Your task to perform on an android device: I want to add this black dress of Mark and Spencer to my Wishlist. I will buy it later
Image 0: 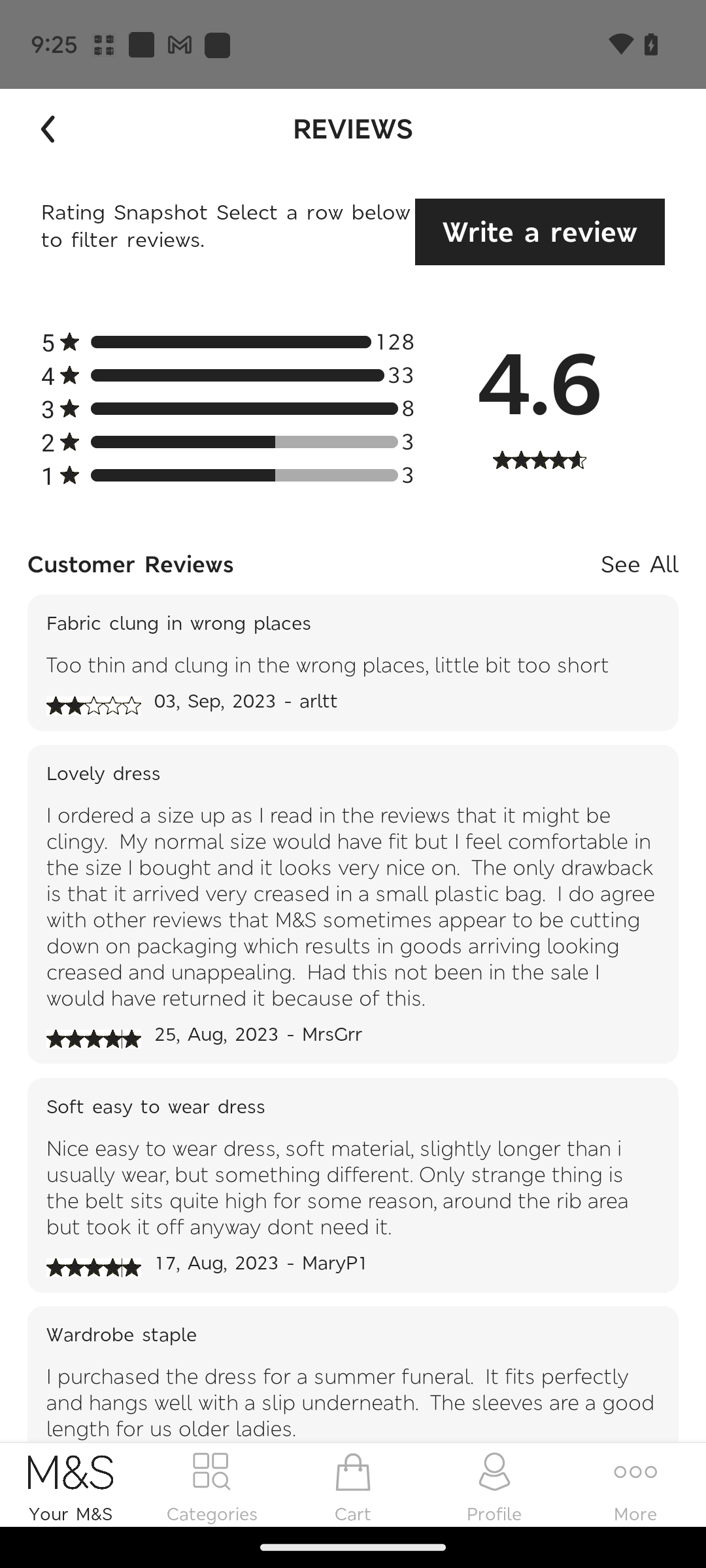
Go back to the screen
Step 0: press back button
Image 1: 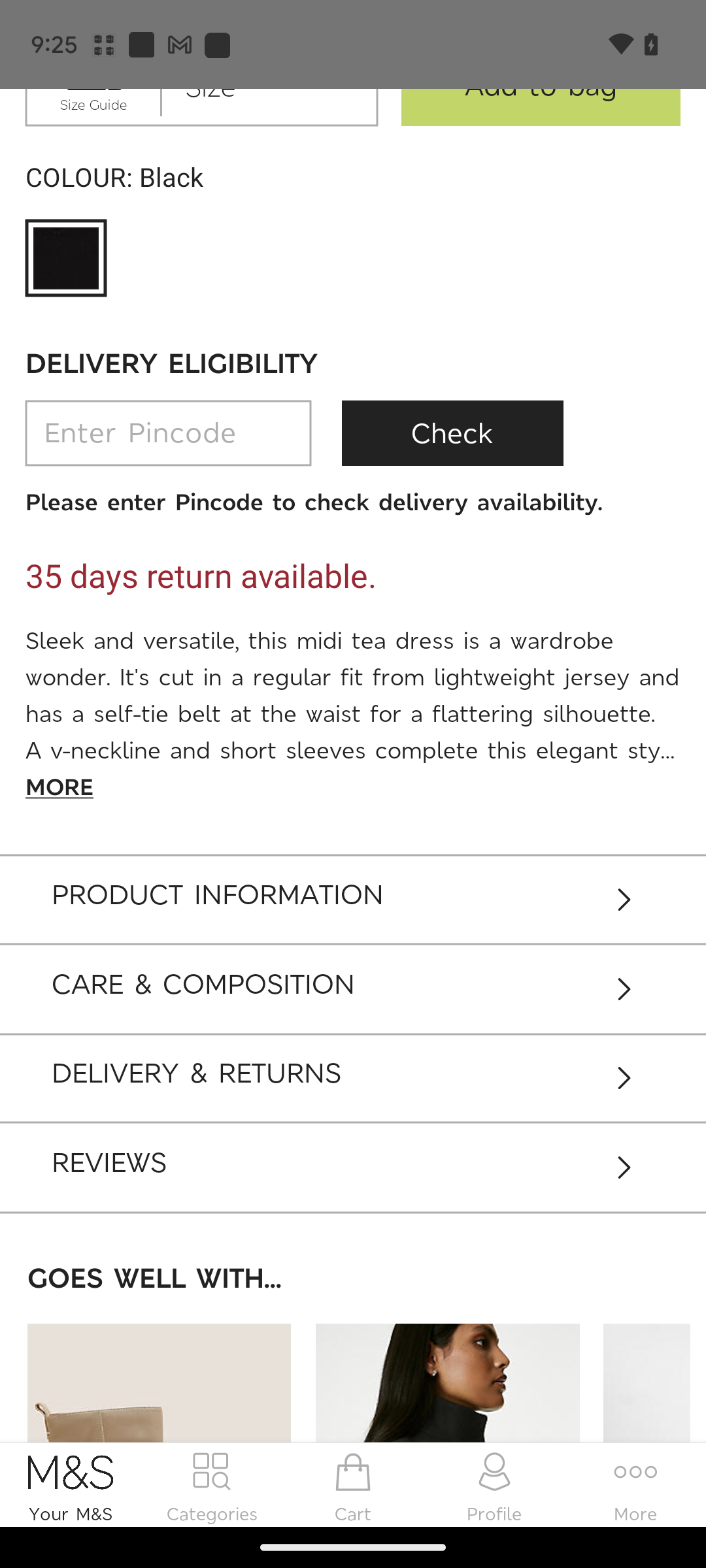
Scroll down to view the wishlist  icon
Step 1: scroll up
Image 2: 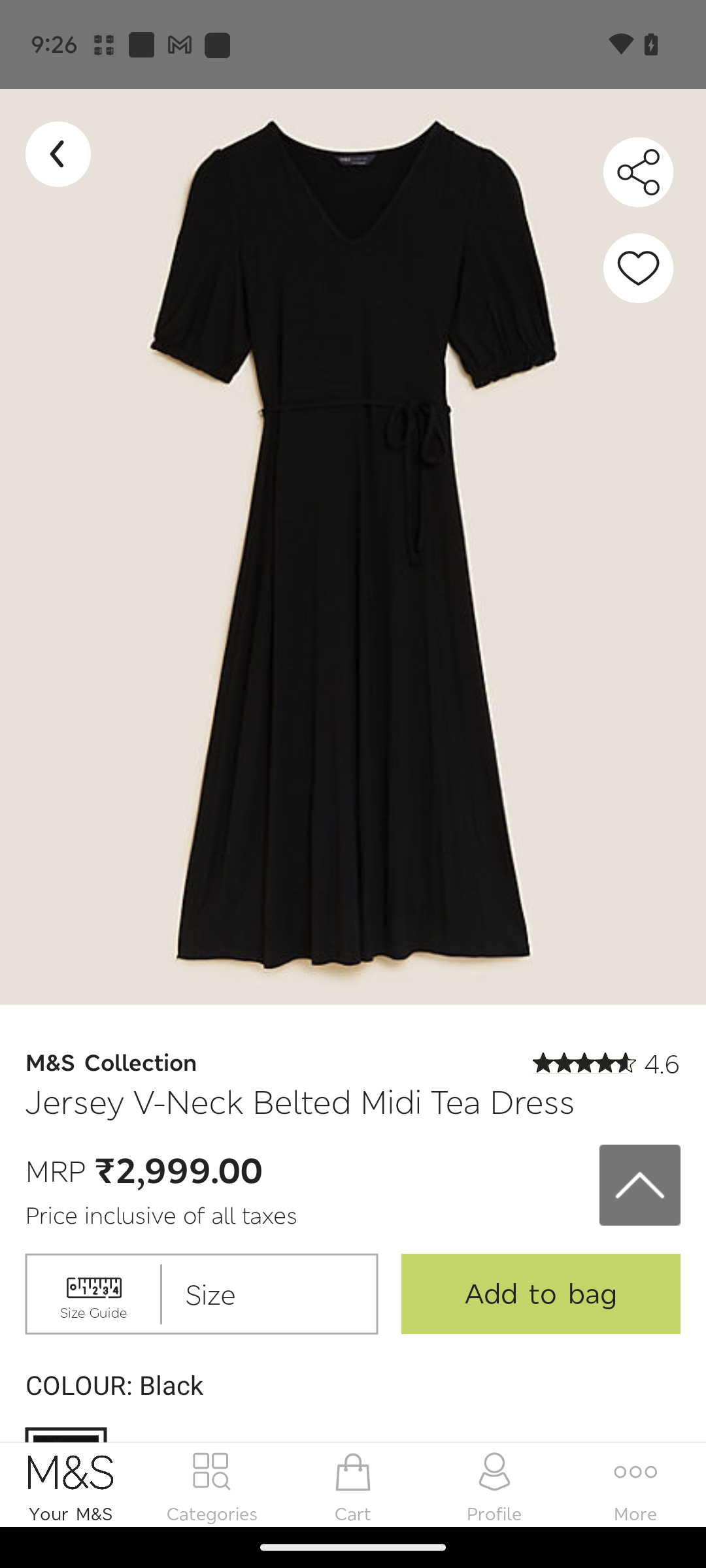
Click on the heart icon 
Step 2: click (652, 271)